Your task to perform on an android device: I'm interested in New Look plain formal derby Shoes, so browse these shoes in the ASOS app.
Image 0: 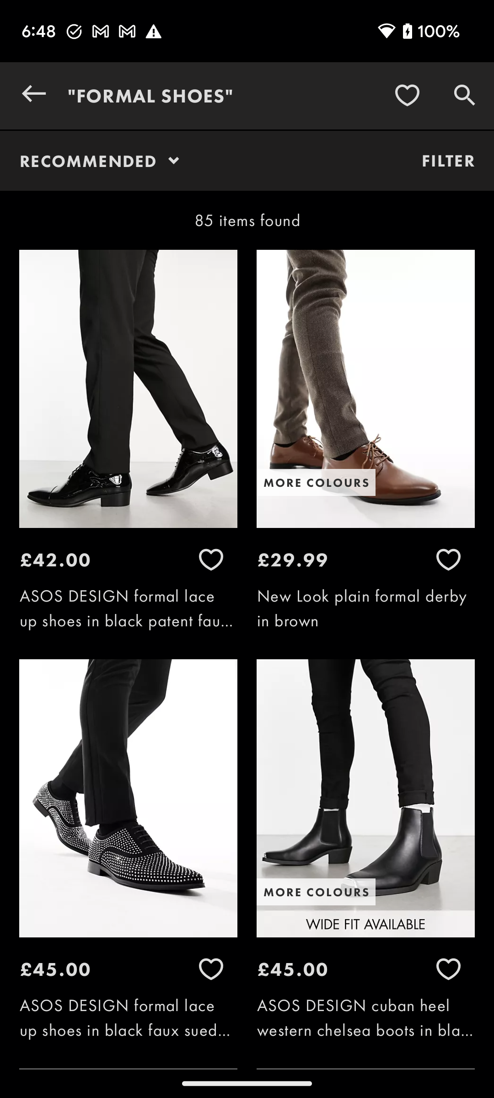
Click on the New Look plain formal derby Shoes to browse these shoes.
Step 0: click (339, 560)